Your task to perform on an android device: Start a stopwatch and perform a single lap action after 5 minutes, then stop the stopwatch
Image 0: 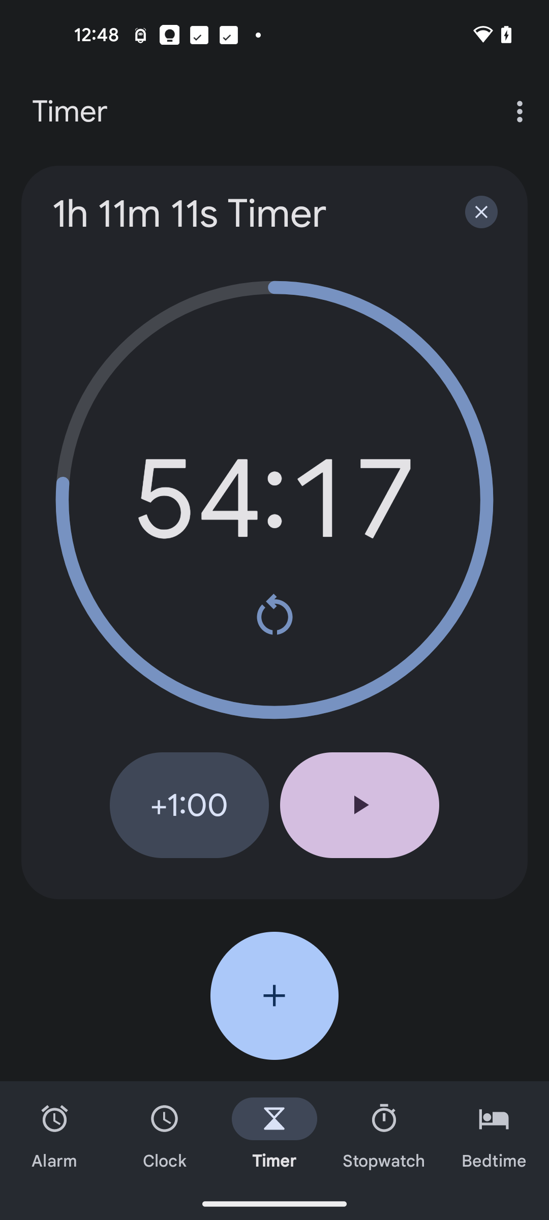
Go to the Stopwatch section at the bottom of the screen
Step 0: click (384, 1135)
Image 1: 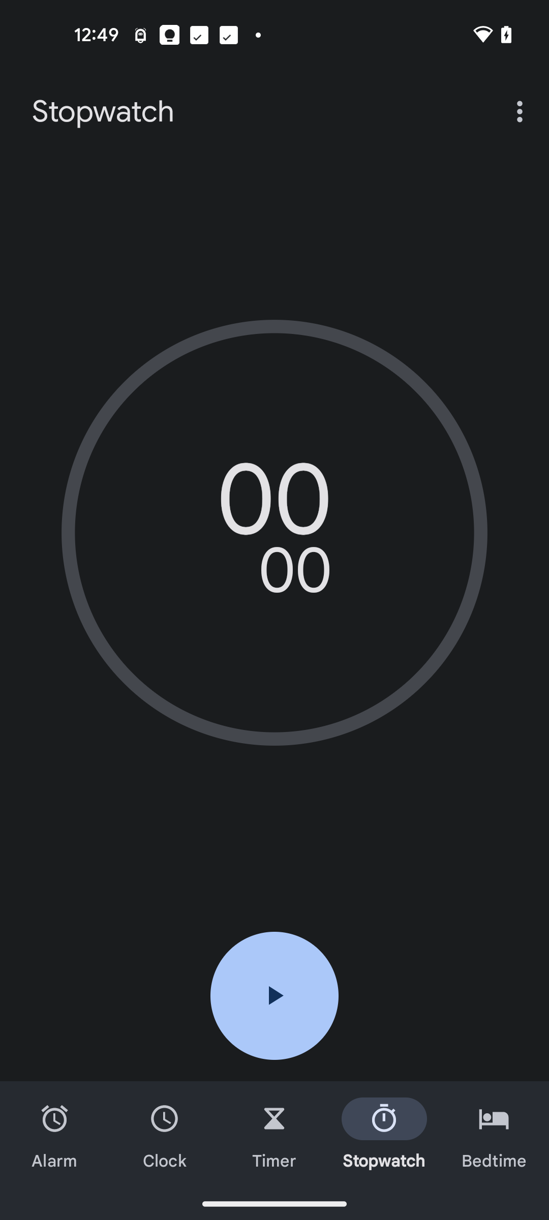
Click on the start button
Step 1: click (274, 995)
Image 2: 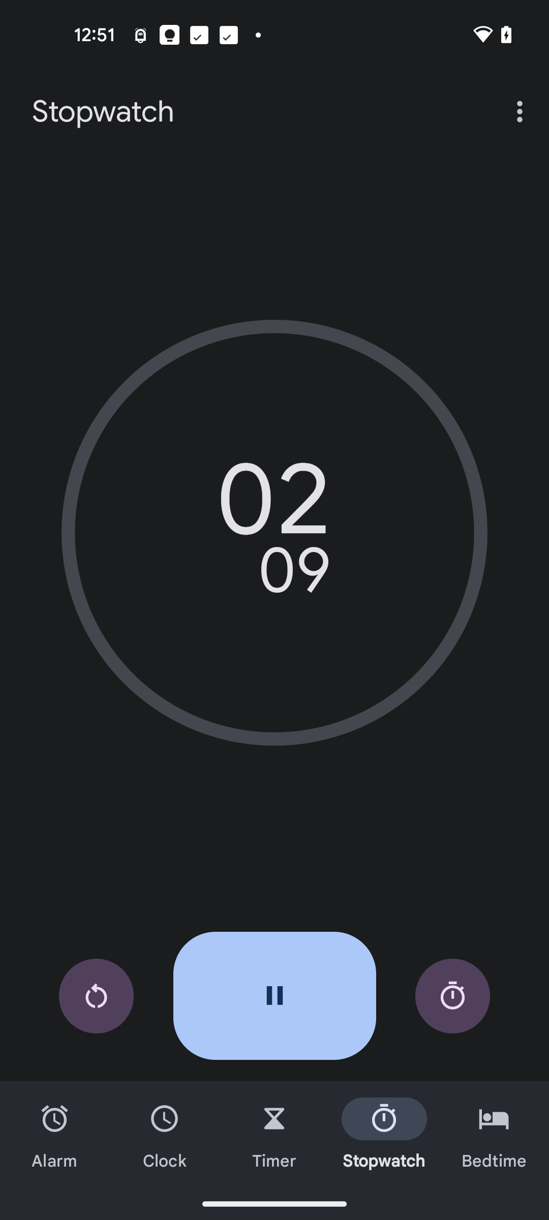
Click on the lap button after 5 minutes
Step 2: click (452, 996)